Your task to perform on an android device: Open the Sygic Travel app, I want to create a plan named Trip to Honolulu from Jan. 24, 2024 to Jan. 29, 2024 so therefore I need to Find Hotels in Honolulu, Hawaii.
Image 0: 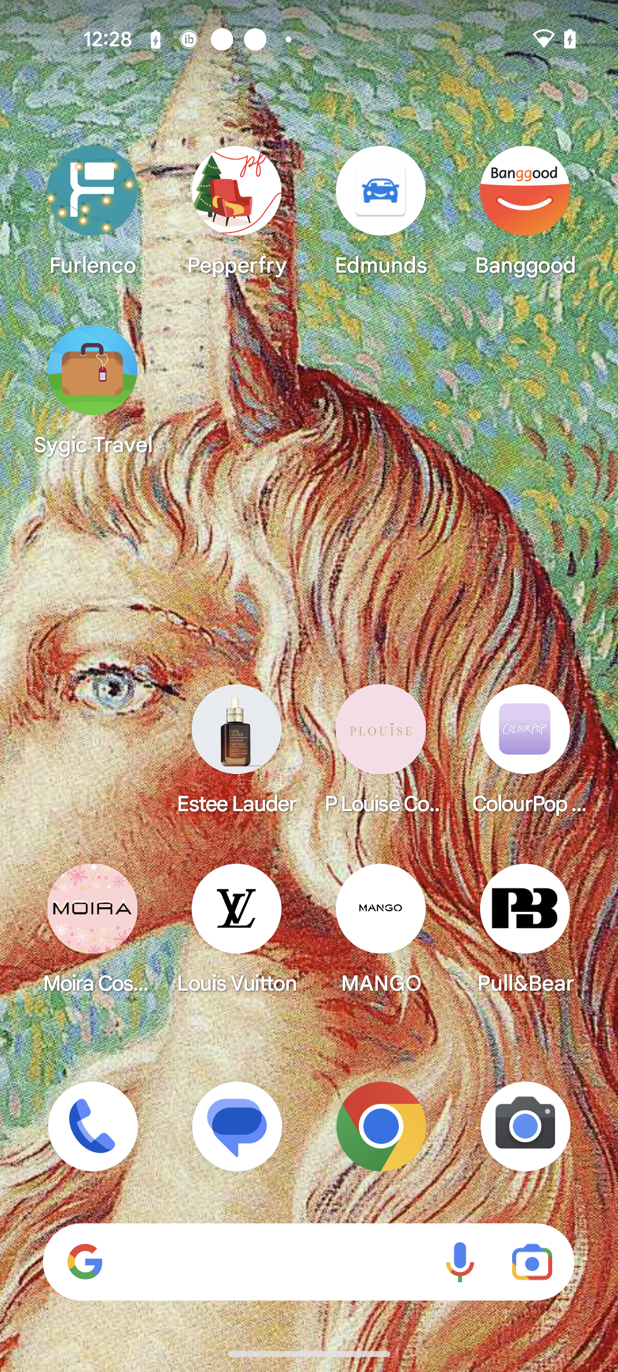
Open the Sygic Travel app
Step 0: open app "Sygic Travel"
Image 1: 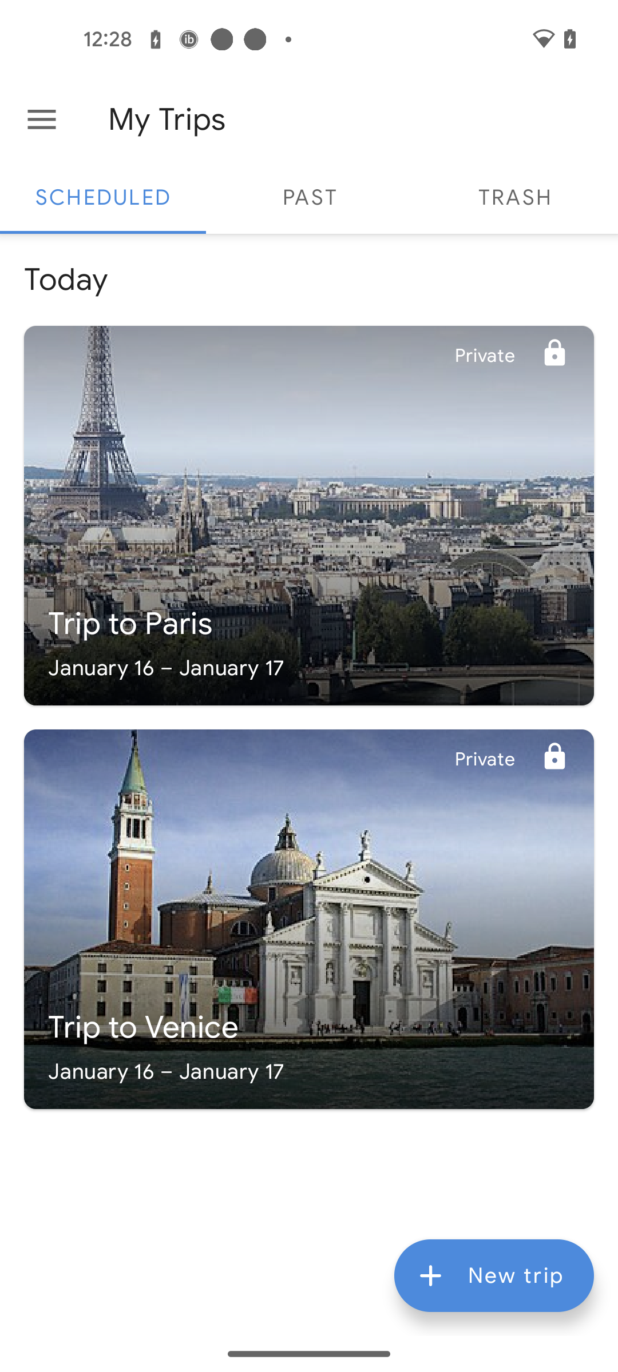
Click on the New Trip option
Step 1: click (494, 1275)
Image 2: 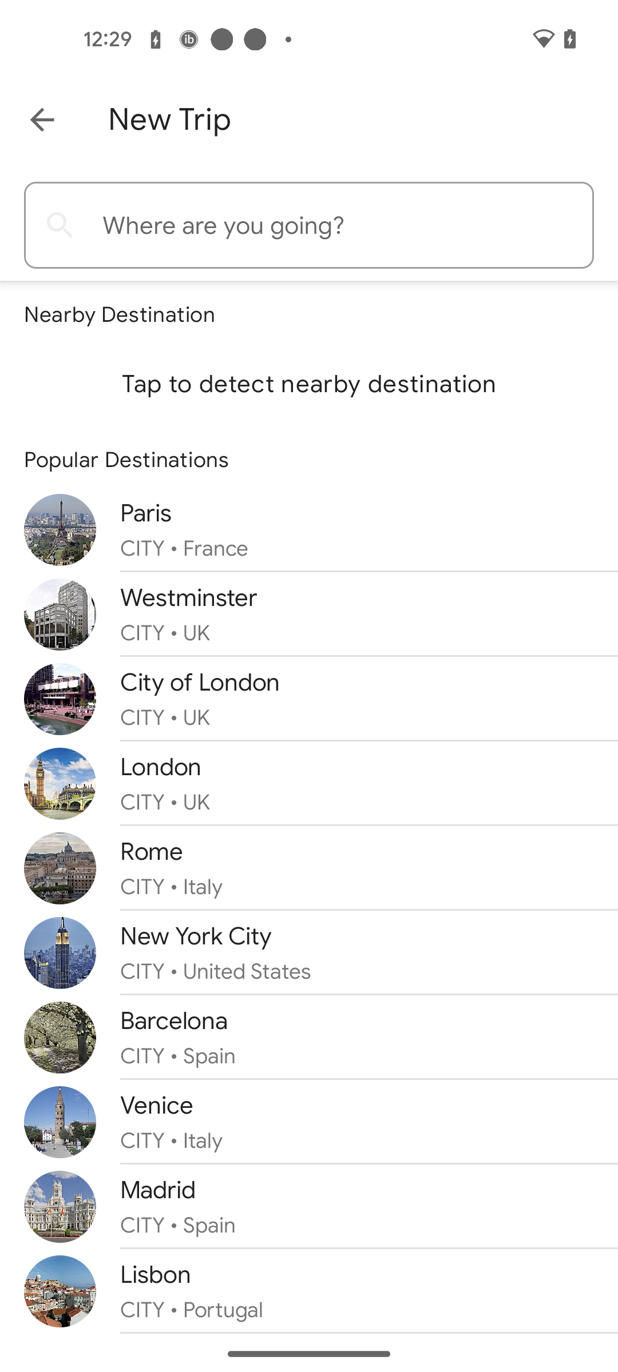
Click on the Search bar
Step 2: click (309, 225)
Image 3: 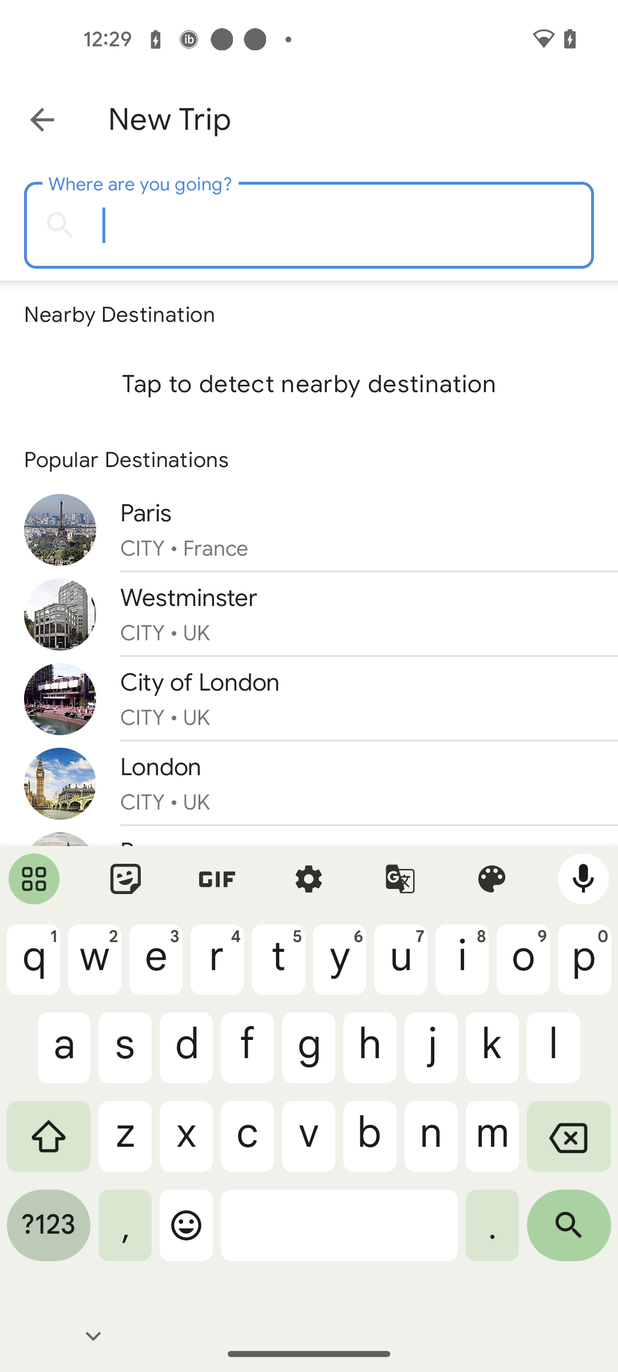
Search for Honolulu
Step 3: type "Honolulu"
Image 4: 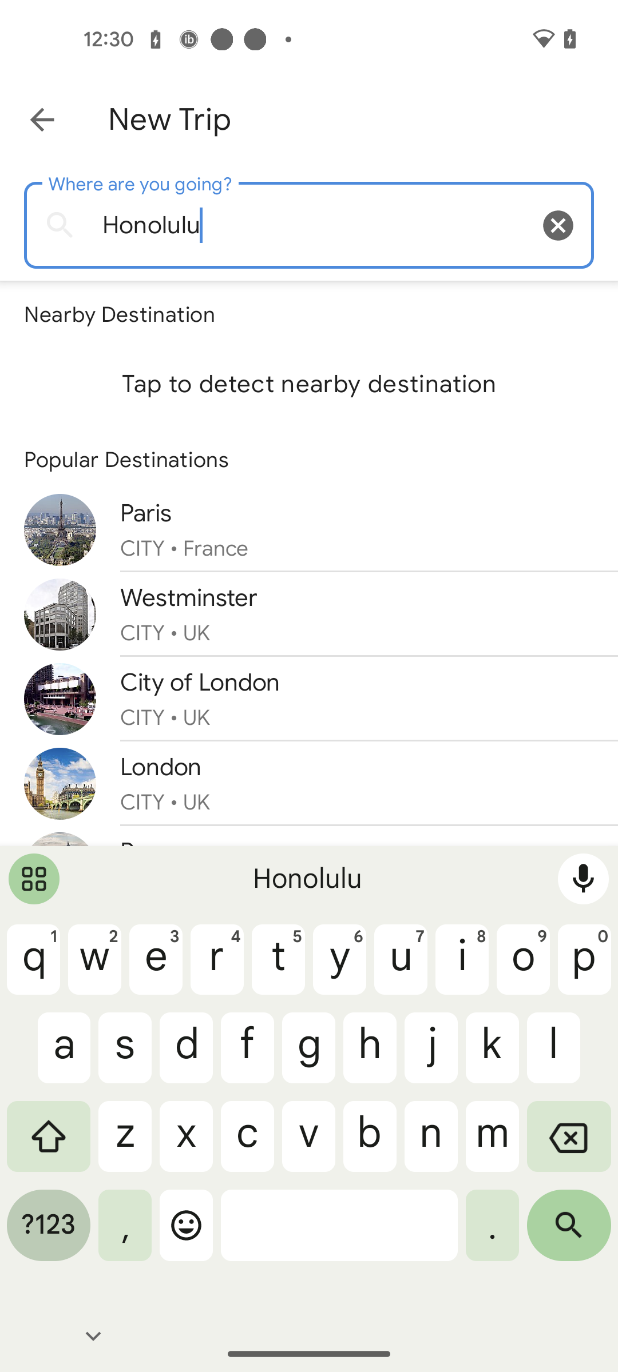
Search for Honolulu
Step 4: wait
Image 5: 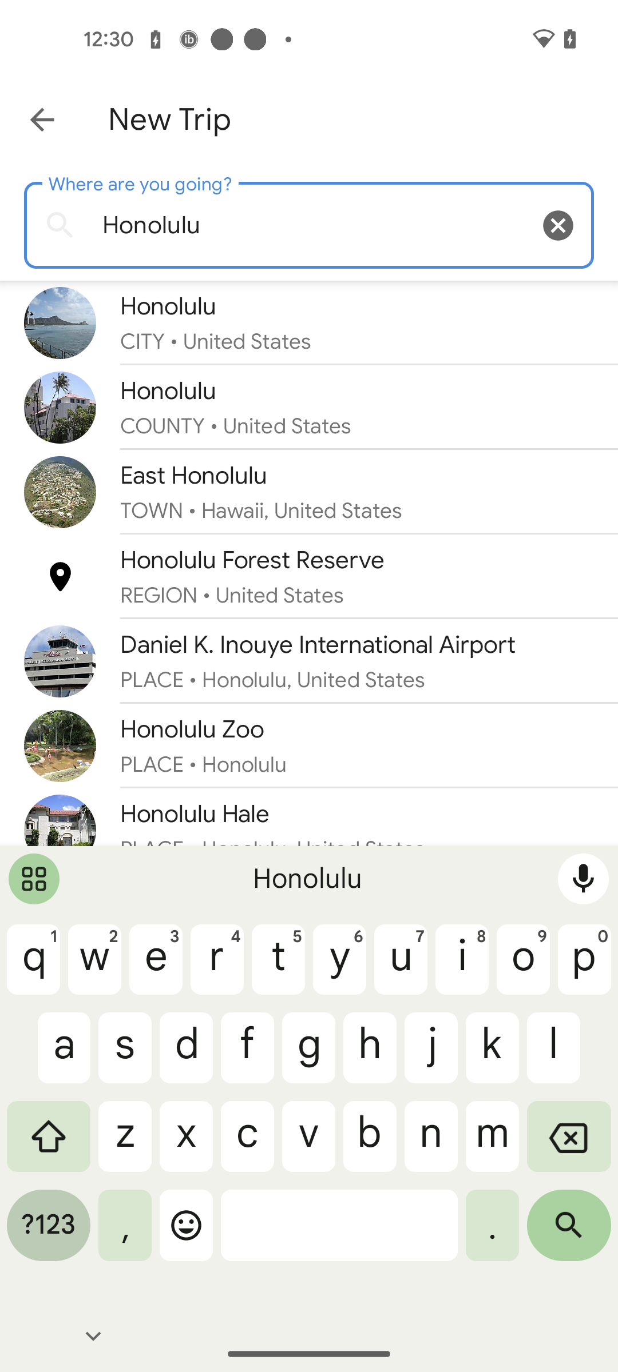
Click on the first search result
Step 5: click (357, 306)
Image 6: 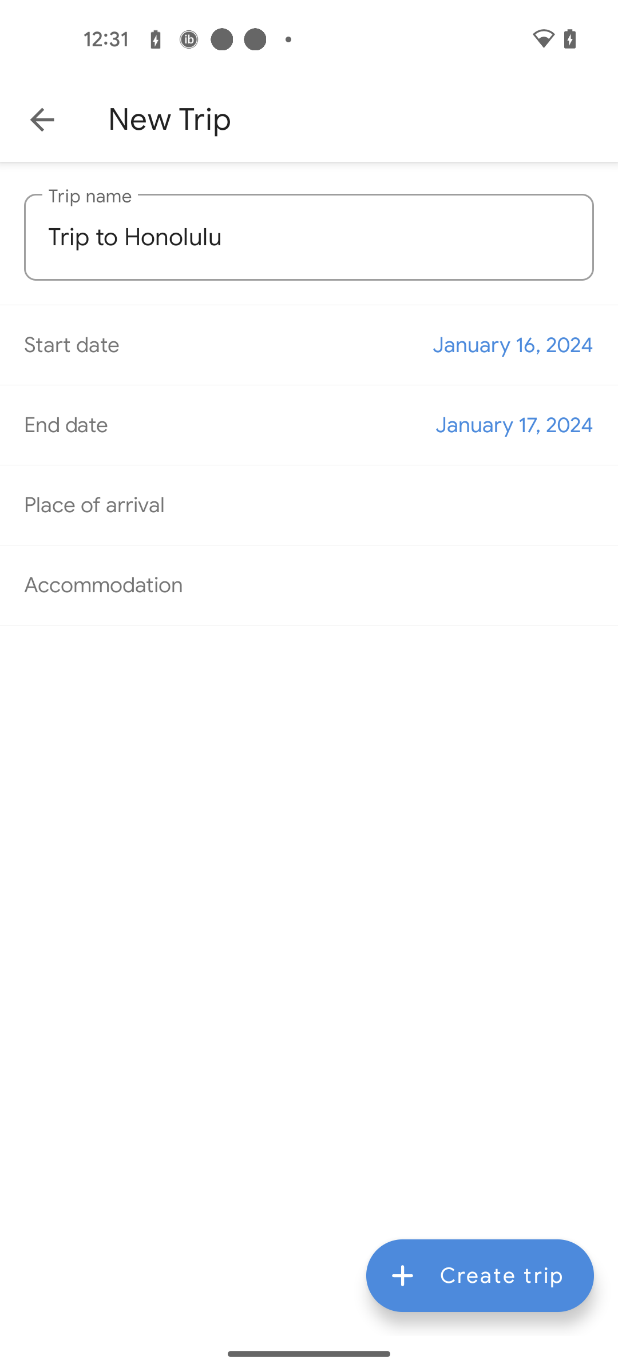
Click on the Start date option
Step 6: click (60, 322)
Image 7: 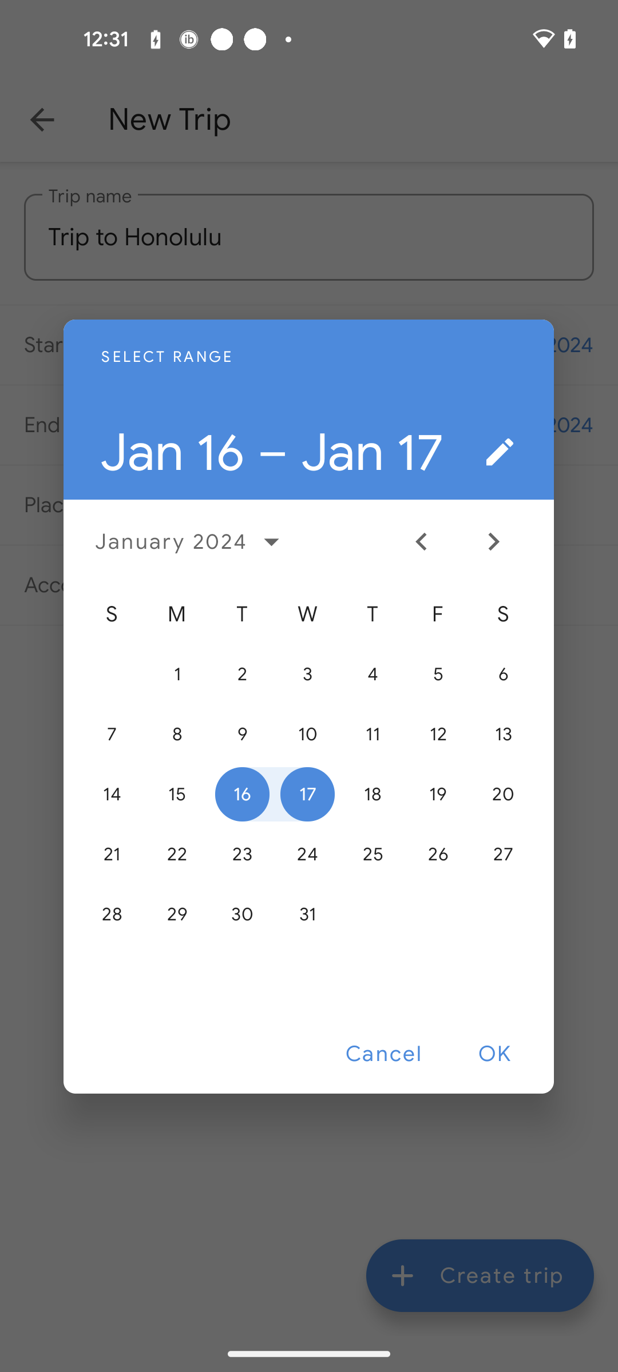
Select the start date Jan. 24, 2024
Step 7: click (307, 854)
Image 8: 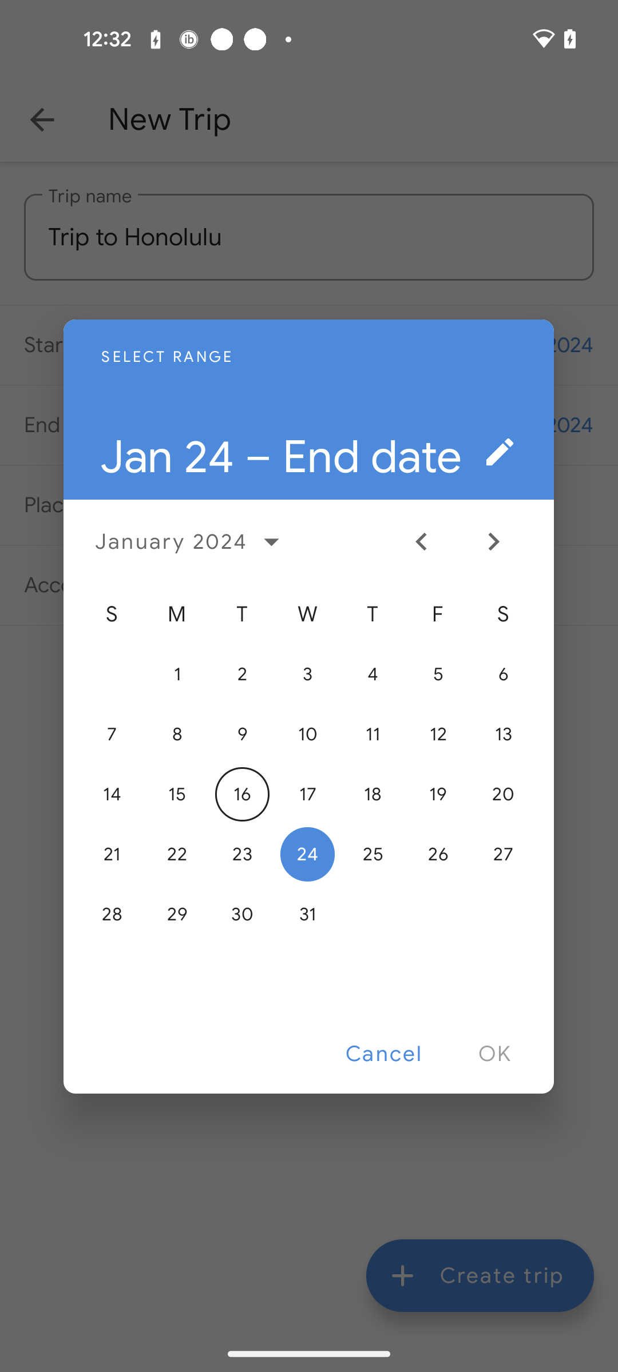
Select the End date Jan. 29, 2024
Step 8: click (177, 914)
Image 9: 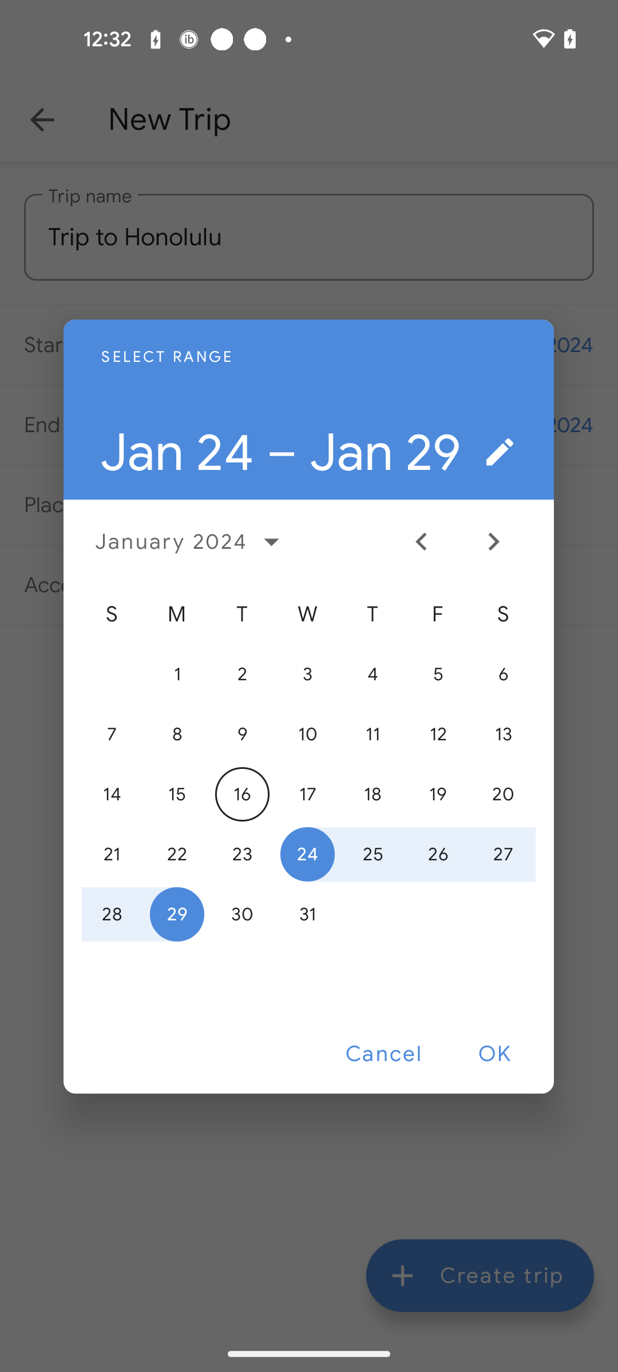
Click on the OK option
Step 9: click (494, 1054)
Image 10: 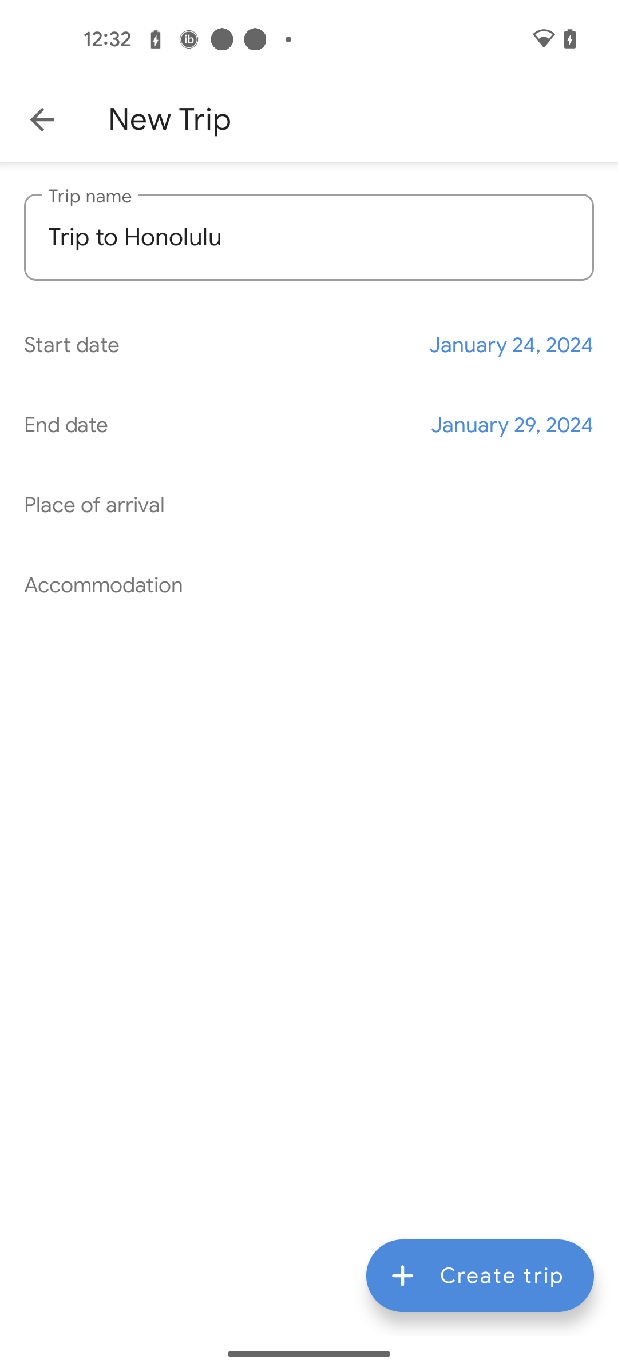
Click on the Place of arrival option
Step 10: click (94, 505)
Image 12: 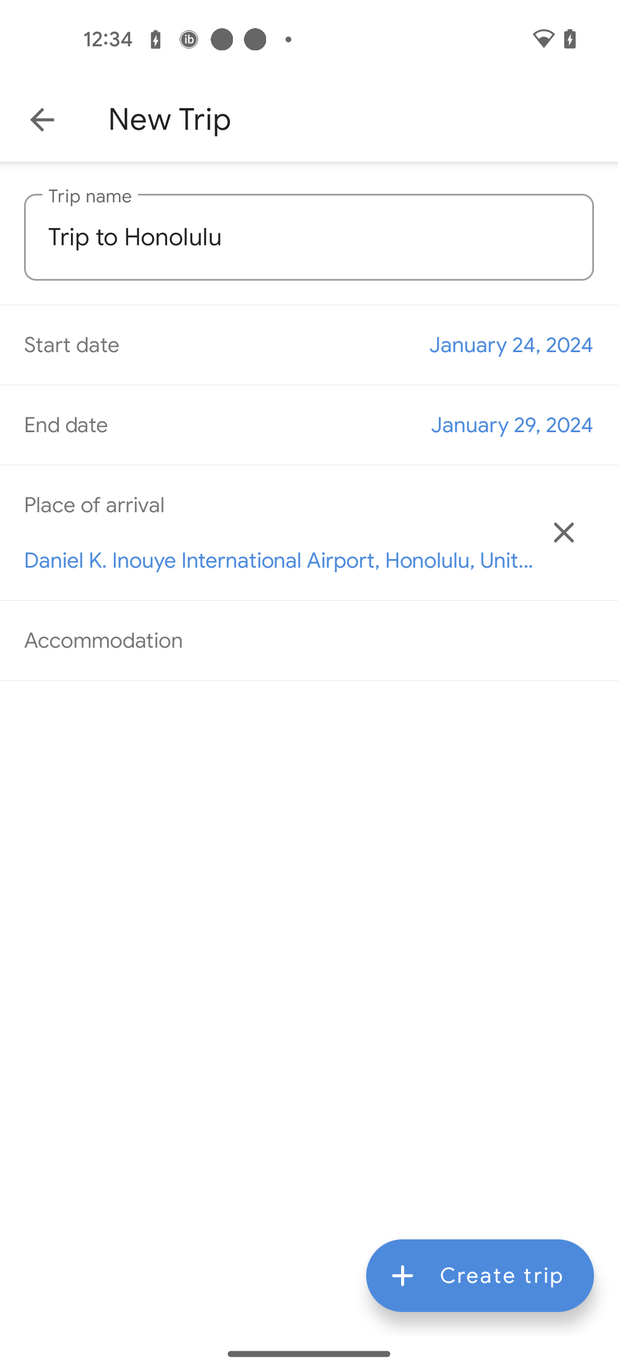
Click on the Create Trip button
Step 12: click (357, 1272)
Image 13: 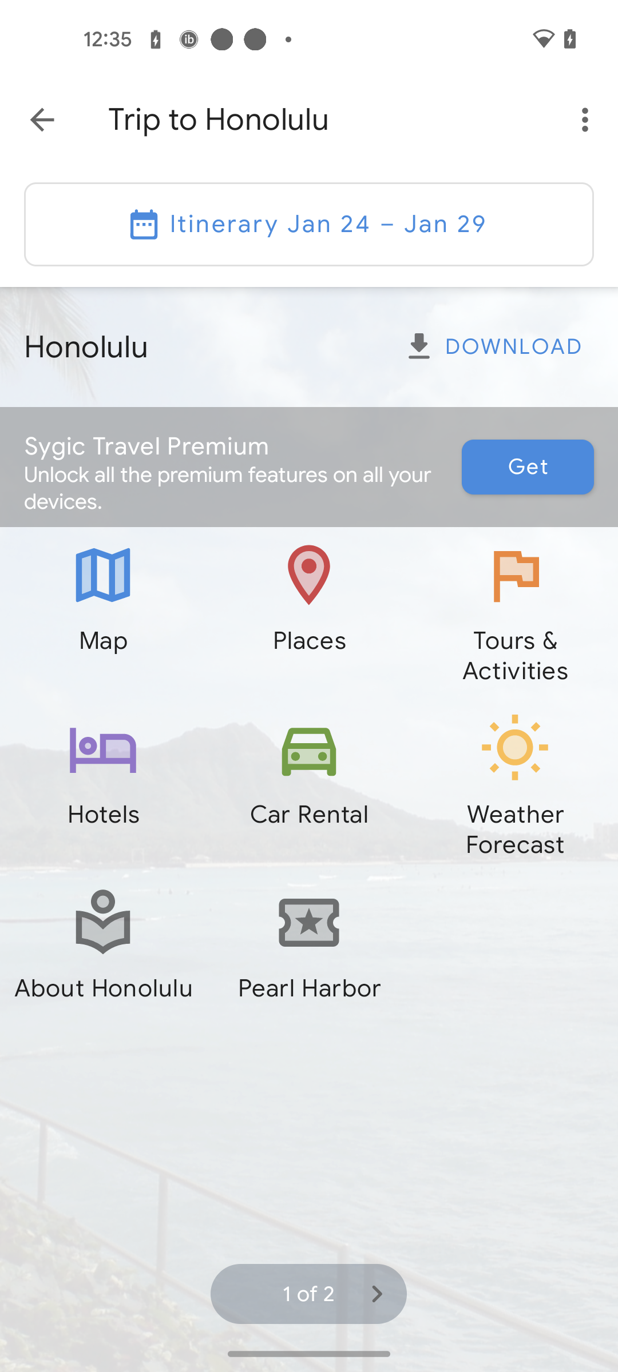
Go to the Hotels option
Step 13: click (92, 755)